Your task to perform on an android device: The Men's Knit Breathable Shoes are looking good for me. view the details of the same TEMU app so as to get more clarity.
Image 0: 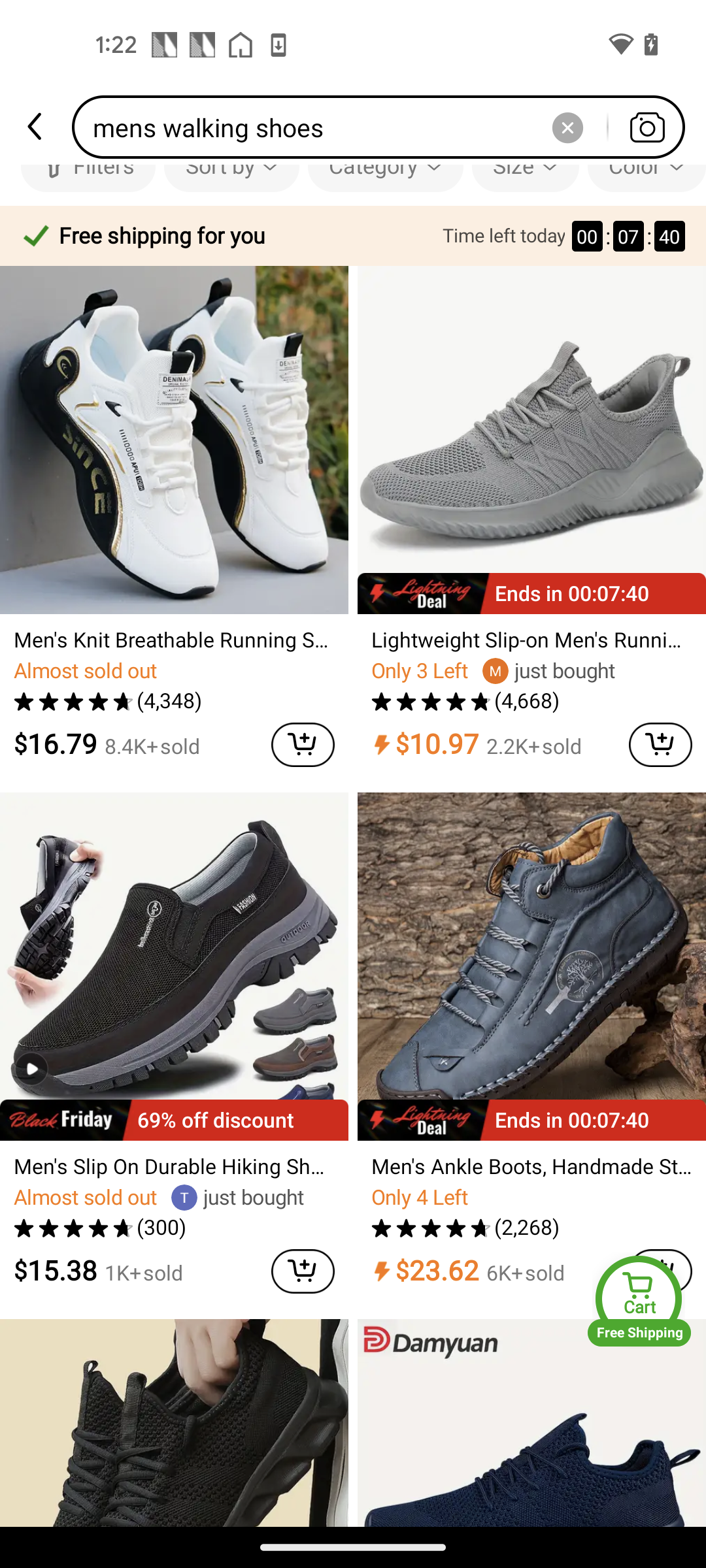
Click on the Men's Knit Breathable Shoes
Step 0: click (174, 522)
Image 2: 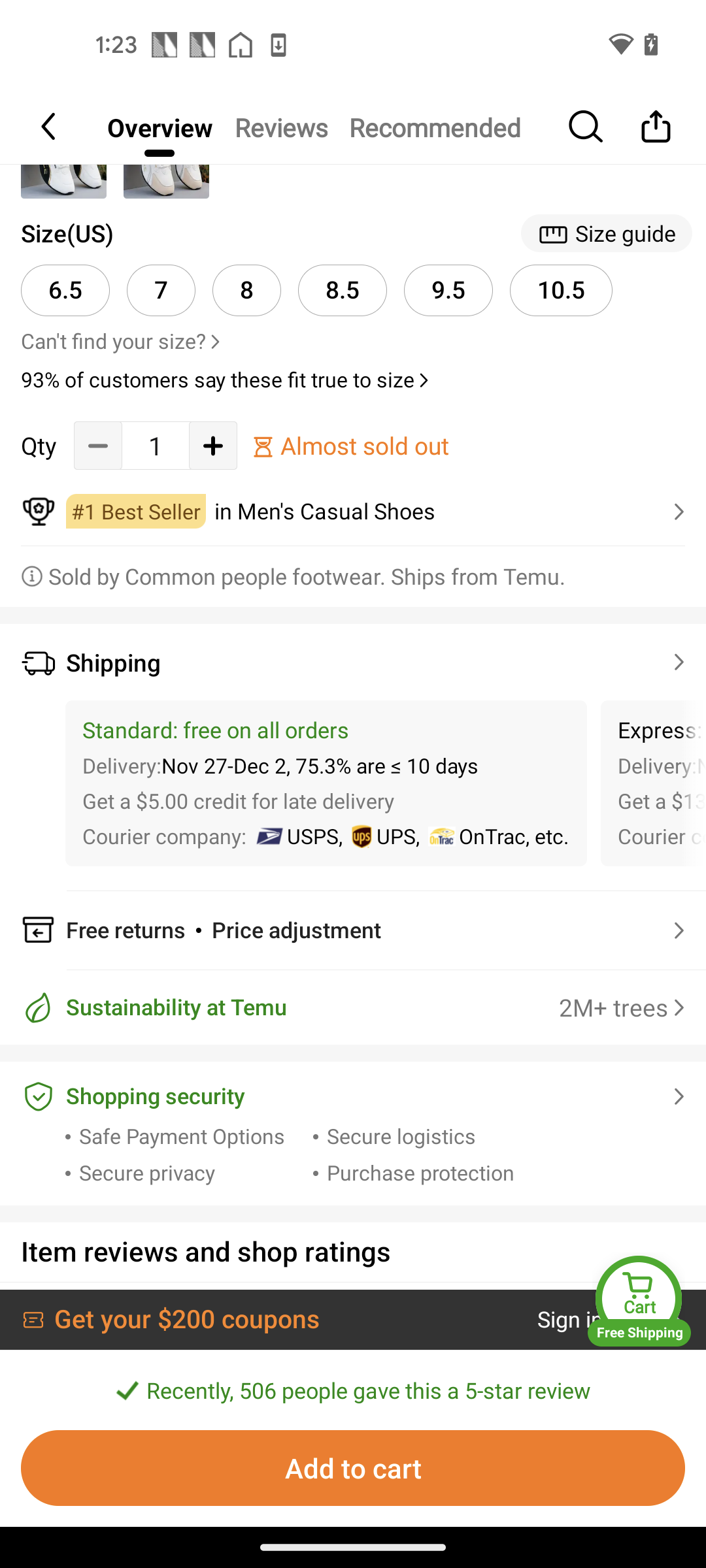
Swipe up to view the details 
Step 2: scroll down
Image 3: 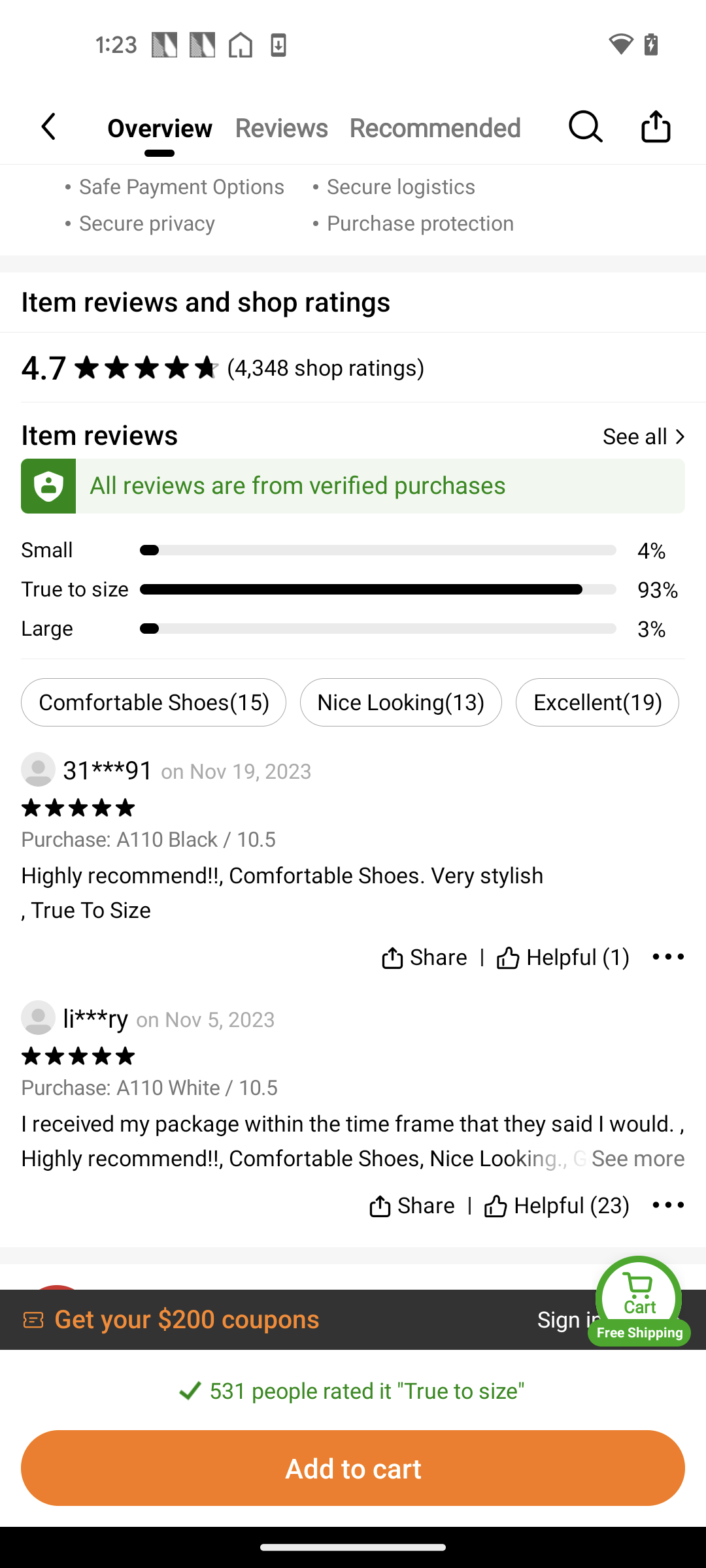
Swipe up to view the details 
Step 3: scroll down
Image 4: 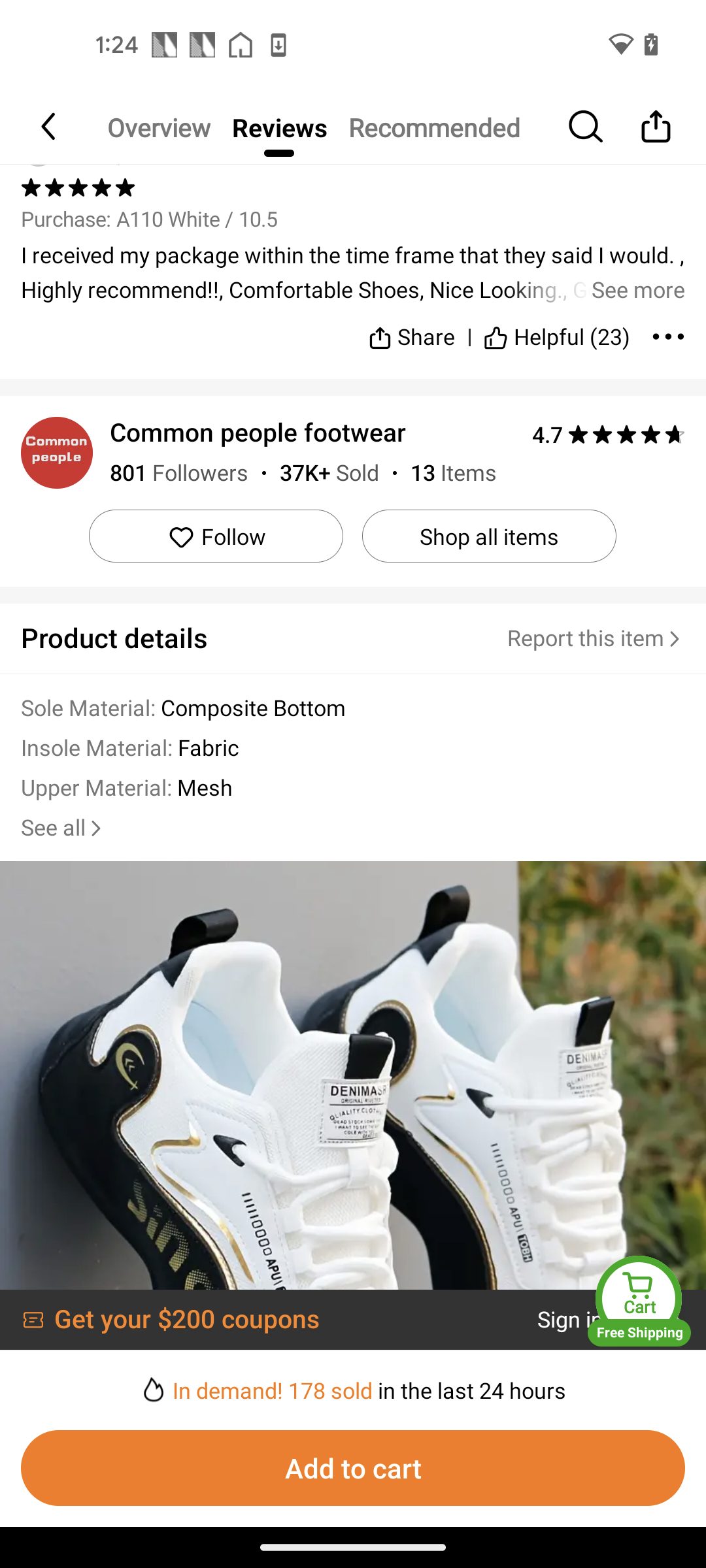
Click on the See all button to view the product details
Step 4: click (63, 828)